Your task to perform on an android device: In Sublime Text app, Open home.txt file
Image 0: 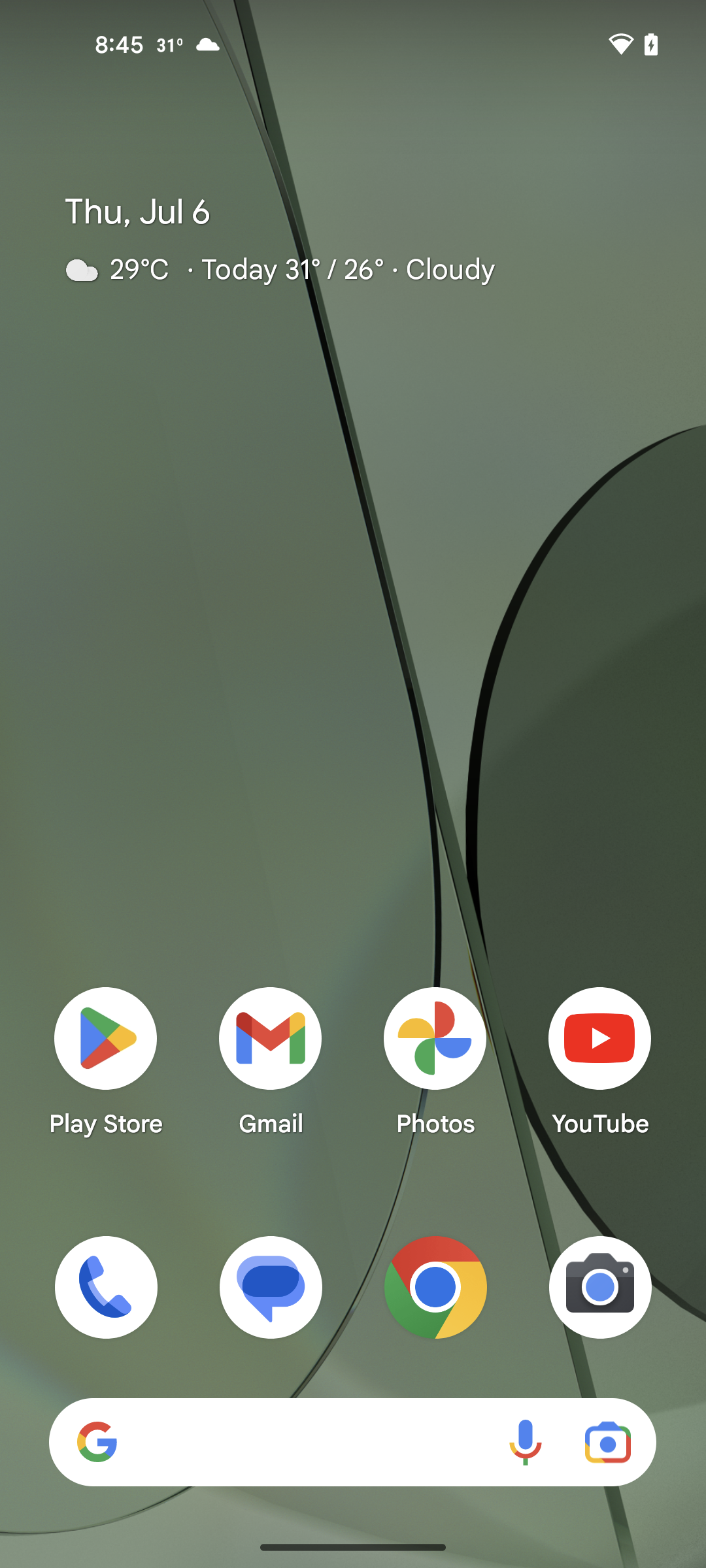
Open Sublime text app
Step 0: open app "Sublime Text"
Image 1: 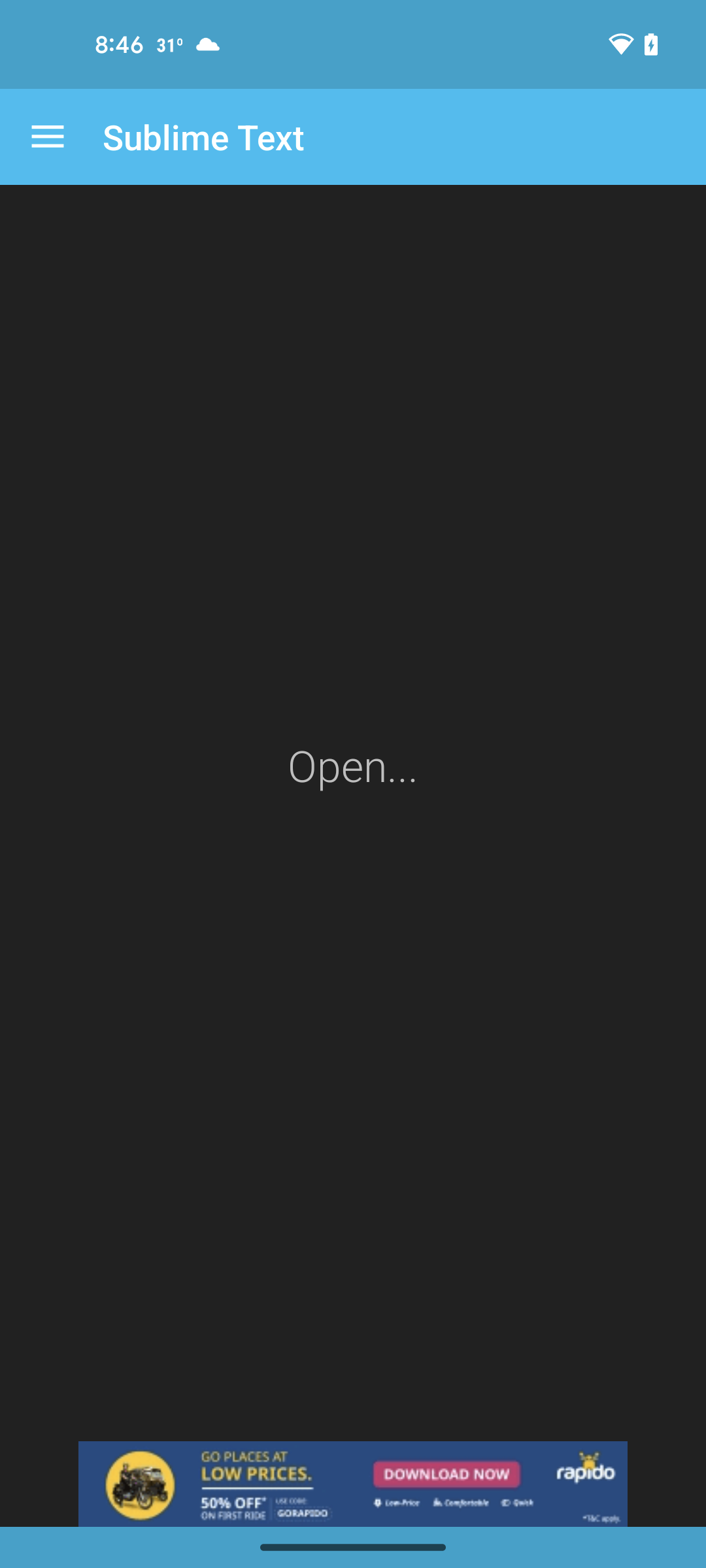
click on Open 
Step 1: click (353, 765)
Image 2: 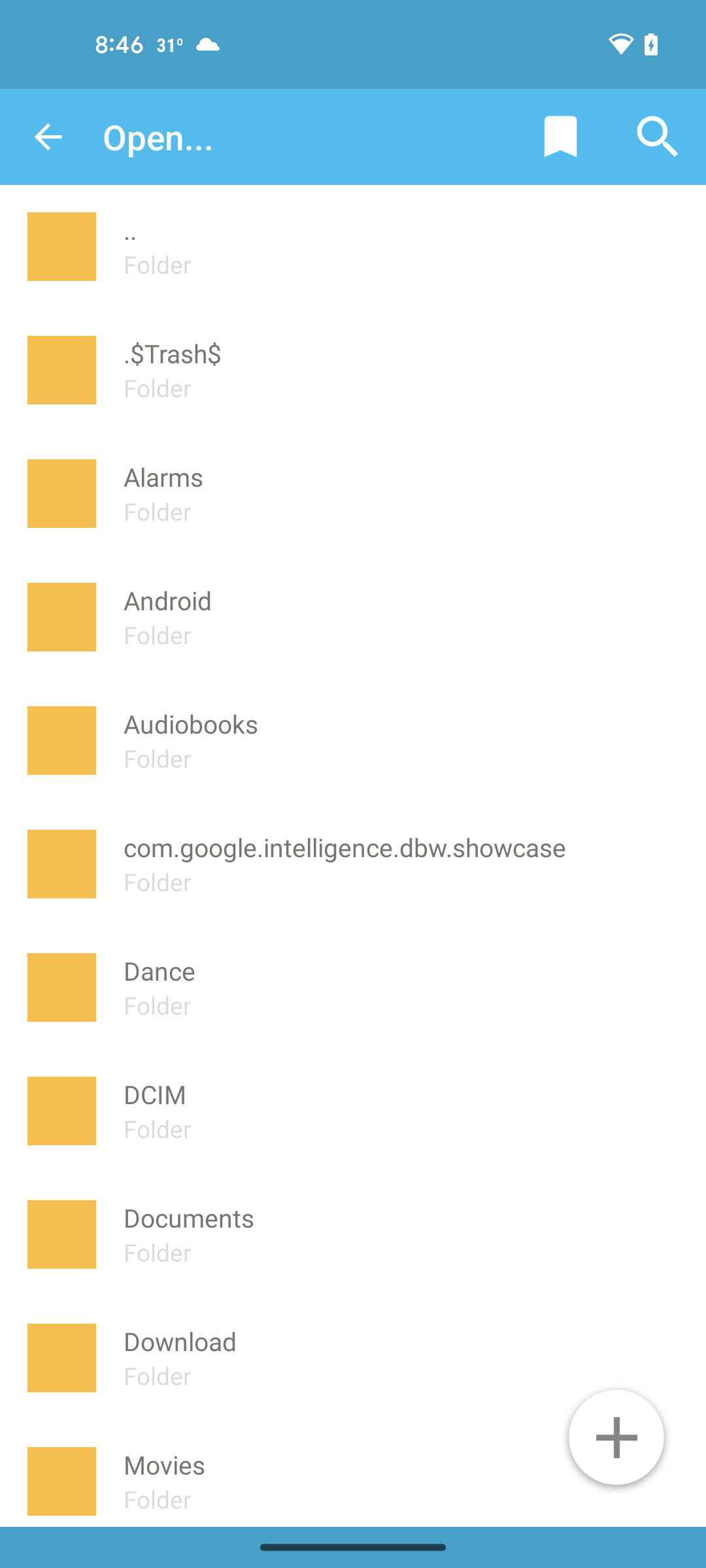
click on the search icon
Step 2: click (657, 137)
Image 3: 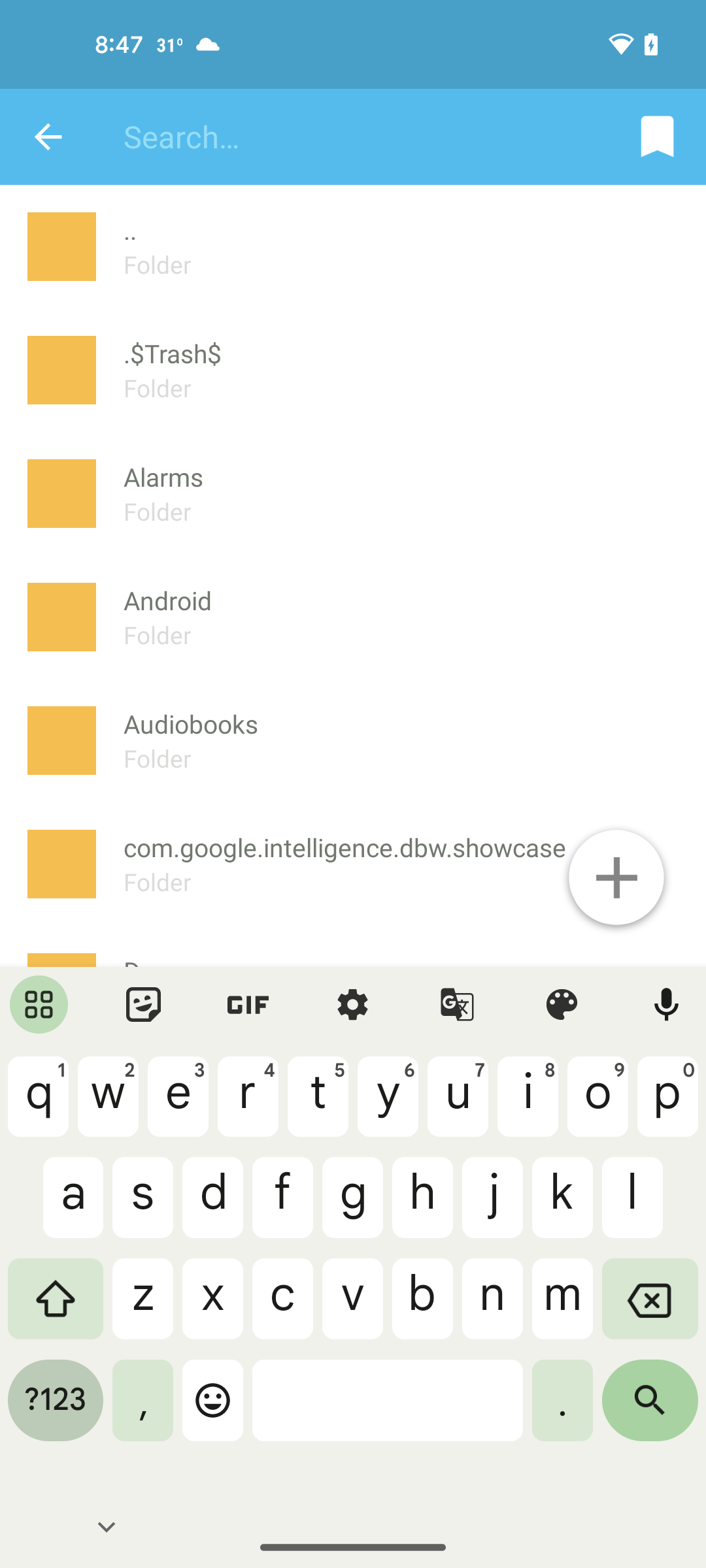
search for home
Step 3: type "home"
Image 4: 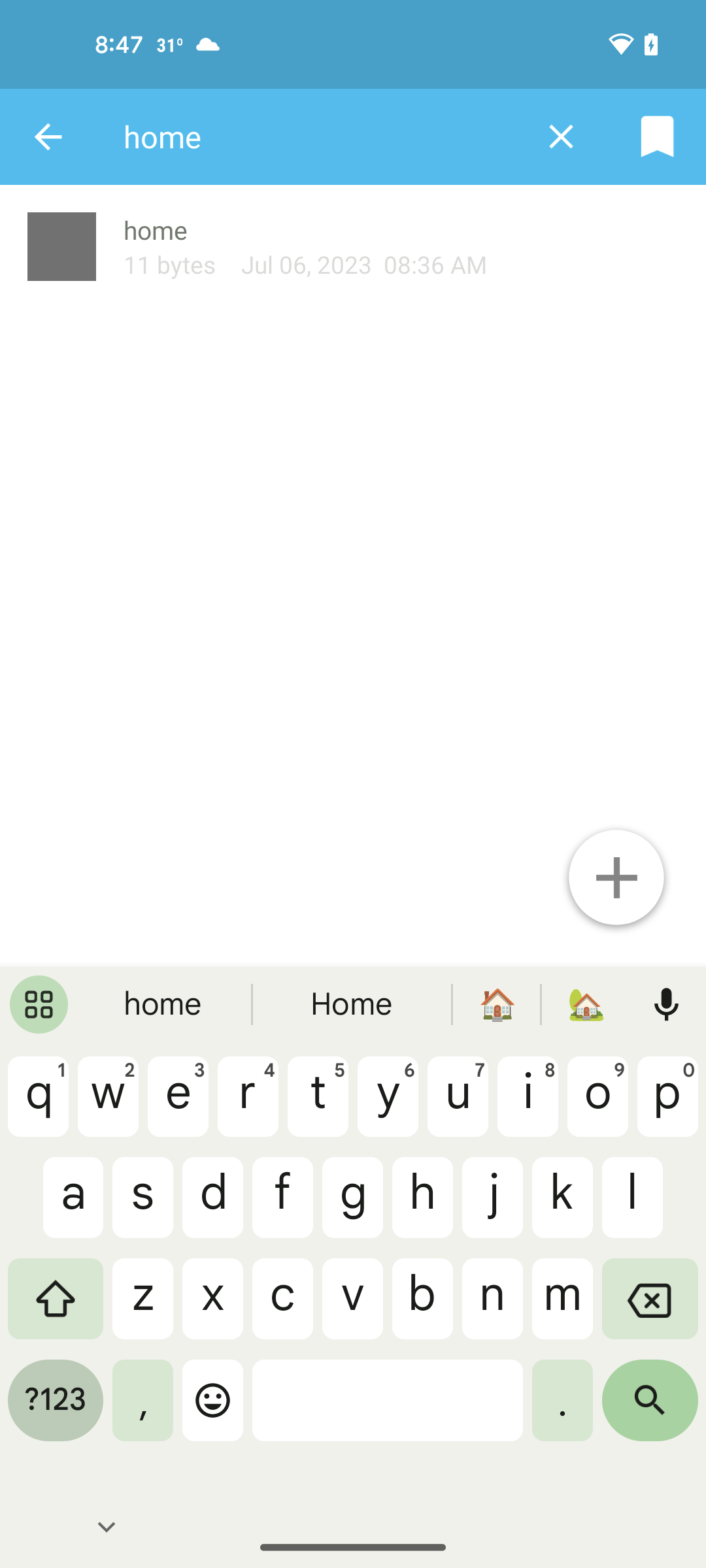
select home file
Step 4: click (107, 229)